Your task to perform on an android device: Open TeraBox app, View the content of the PXL_20230622_091426104.jpg file and Download the file to your device
Image 1: 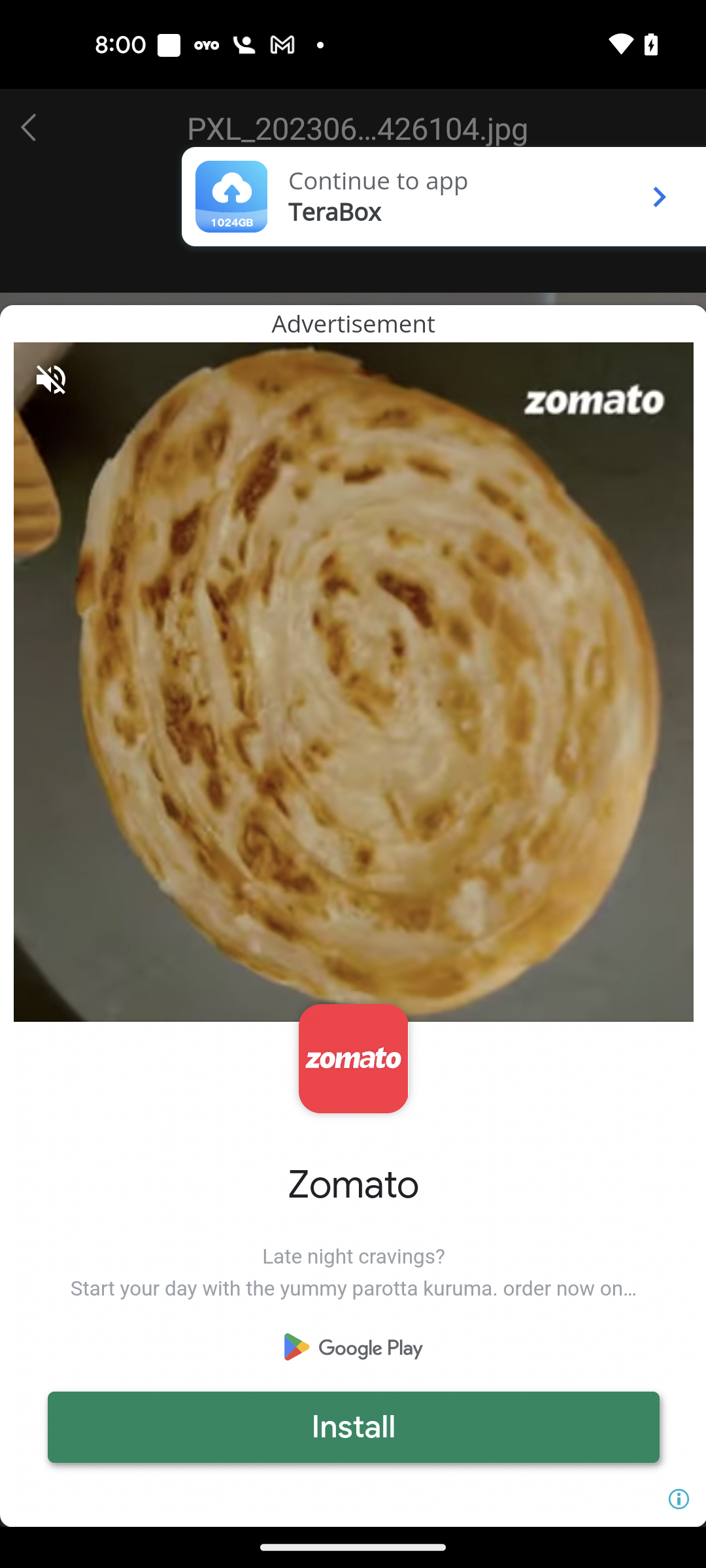
Click on the continue to app option at the top of the screen
Step 1: click (378, 181)
Image 2: 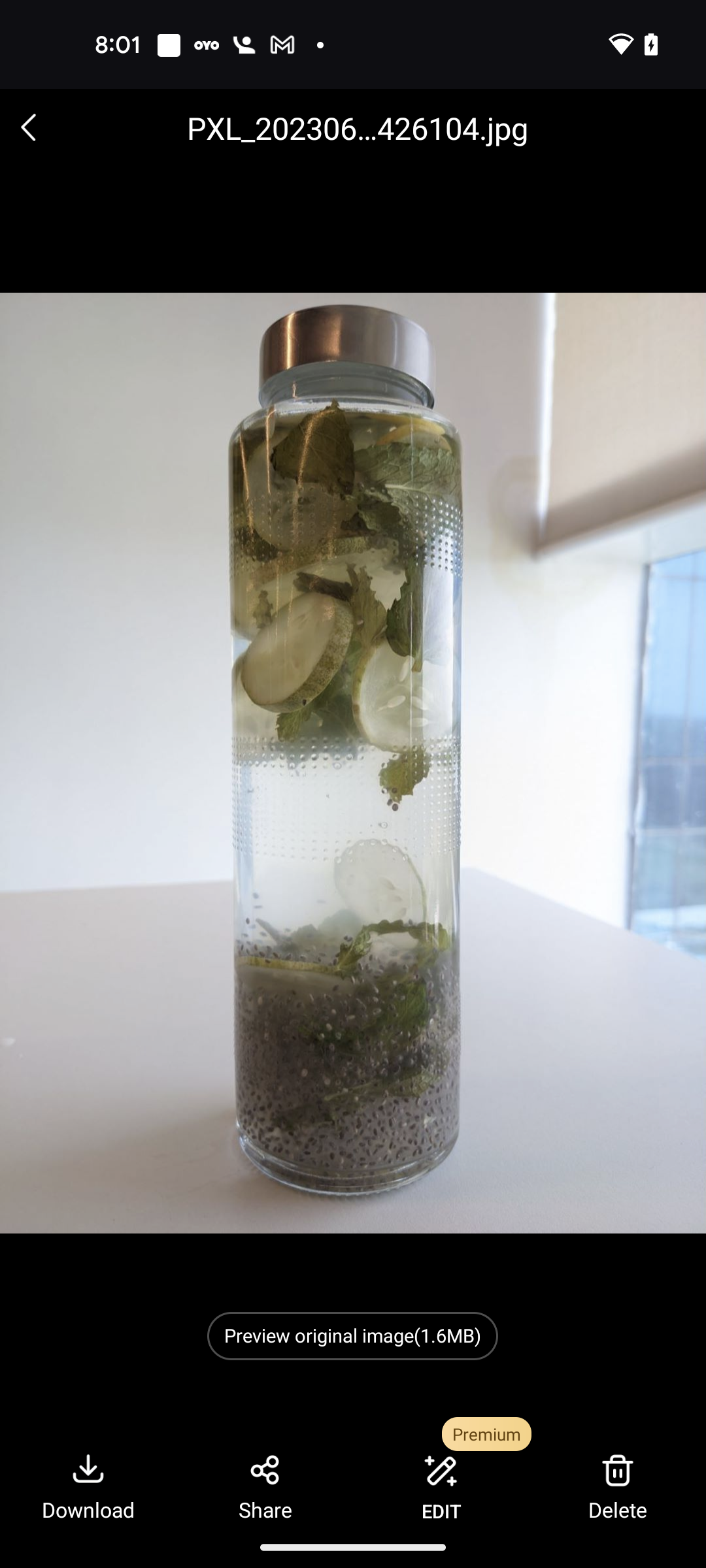
Click on the Download icon at the bottom left corner of the screen
Step 2: click (88, 1486)
Image 3: 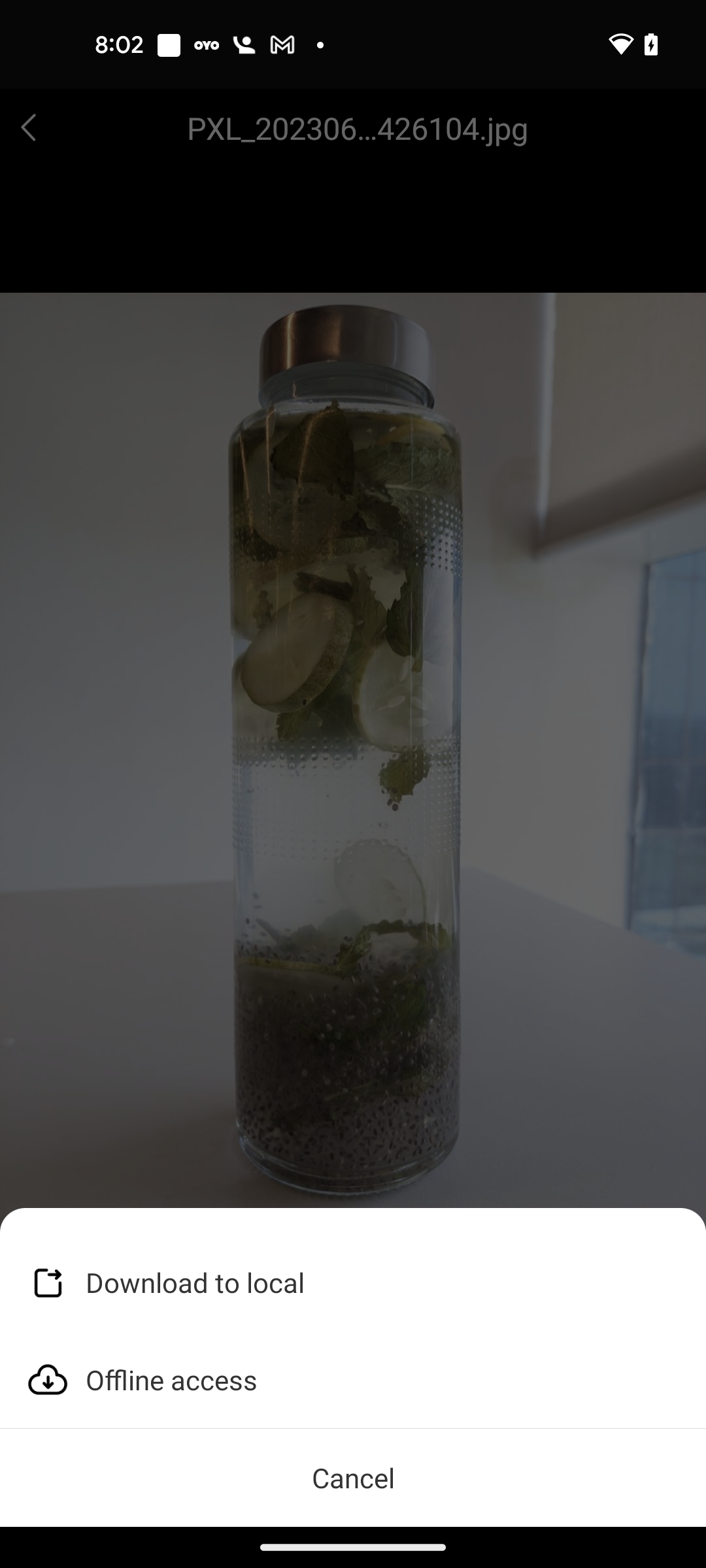
select the Download to local option
Step 3: click (195, 1282)